Your task to perform on an android device: Due to certain technological challenges, I am switching my smartphone. Log off the Duolingo app.
Image 0: 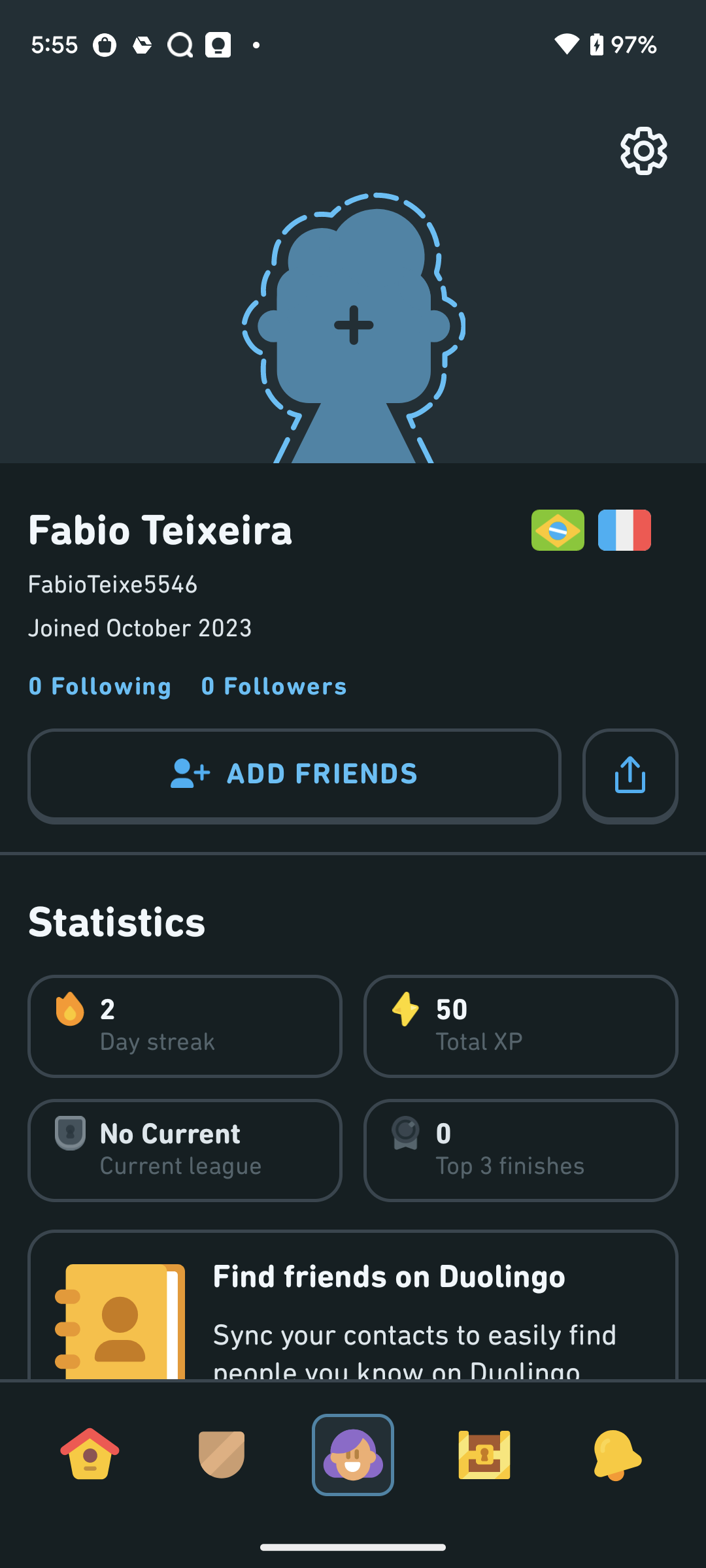
Click on the setting icon at the top right corner of the screen
Step 0: click (642, 155)
Image 1: 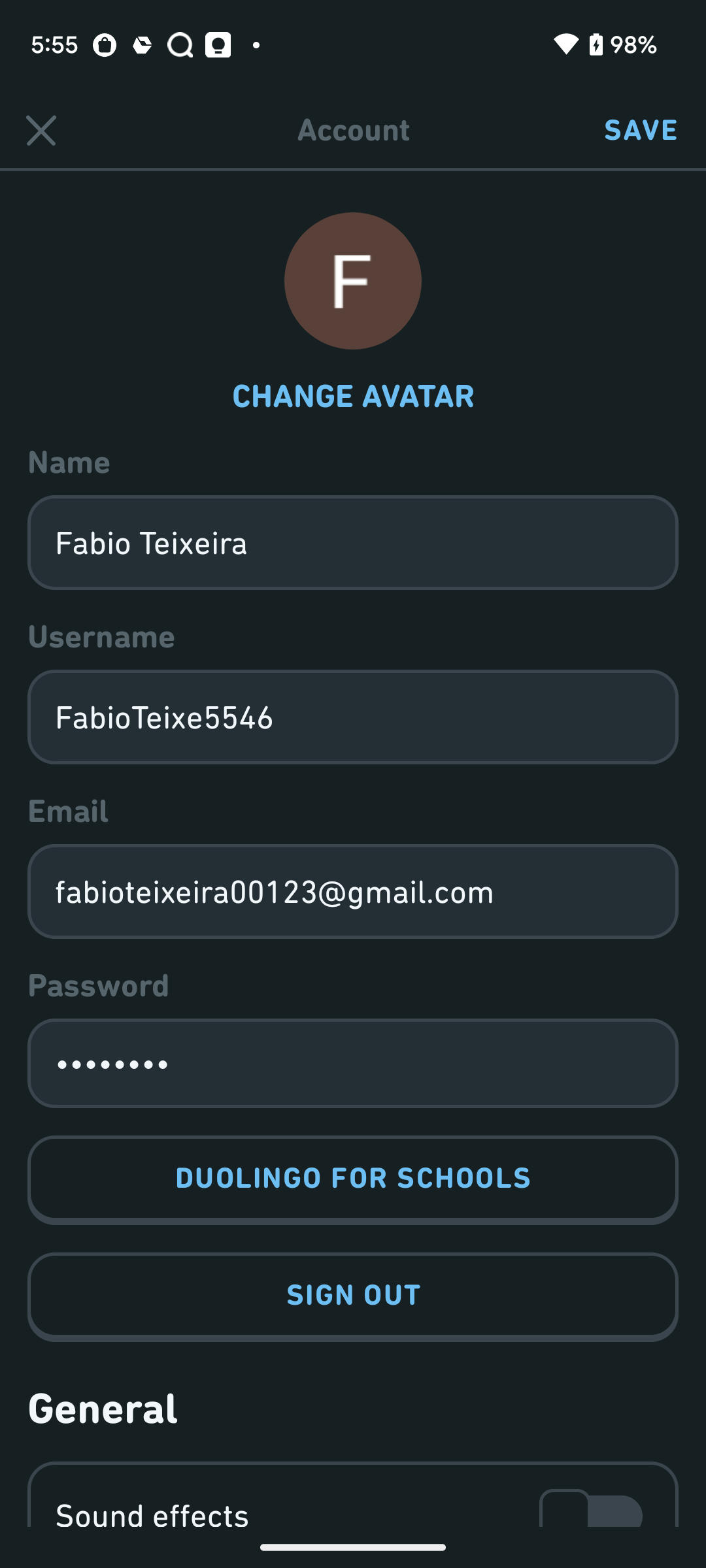
Click on SIGN OUT
Step 1: click (353, 1297)